Your task to perform on an android device: Create a shortcut to the Memories folder on my drive in the Google Drive app.
Image 0: 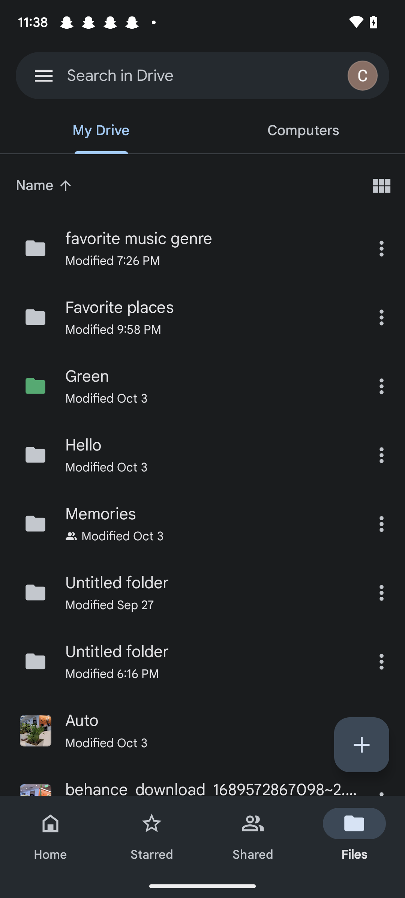
Click on fifth ellipsis icon on the right side of the screen.
Step 0: click (381, 523)
Image 1: 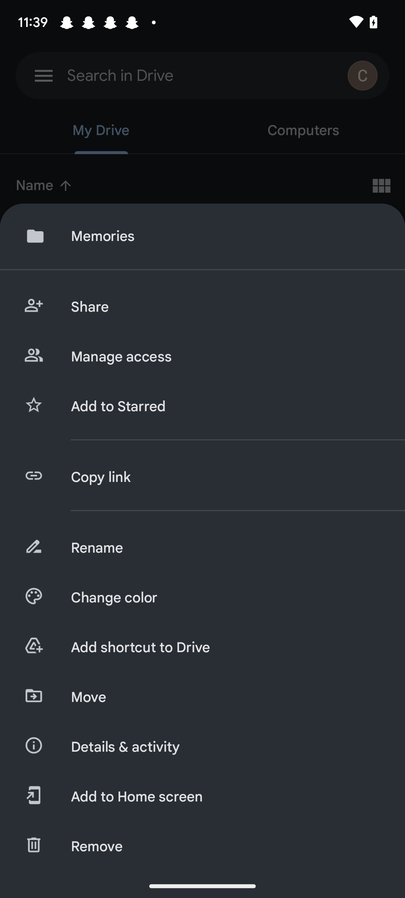
Click on seventh option in the list.
Step 1: click (226, 647)
Image 2: 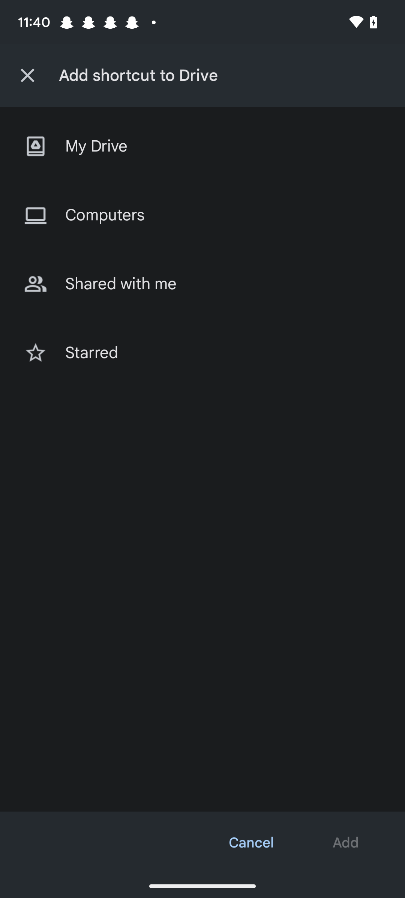
Click on the first option.
Step 2: click (211, 146)
Image 3: 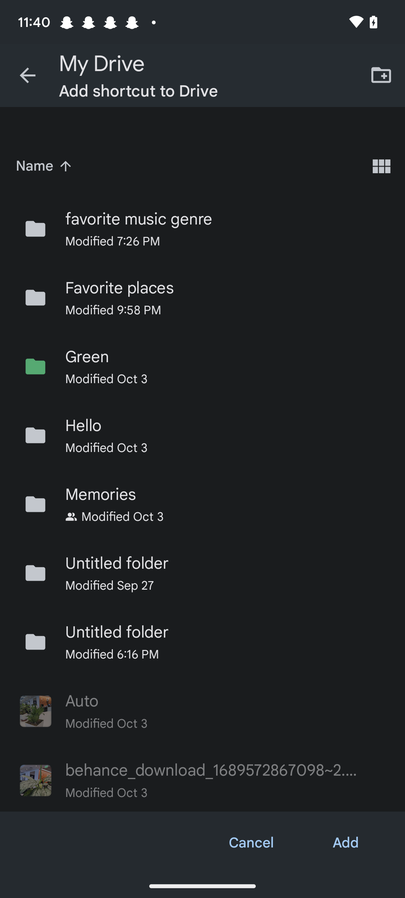
Click on Add option at the bottom right corner of the screen.
Step 3: click (346, 843)